Your task to perform on an android device: In the Insight Timer app, I should track my progress if I want to keep myself motivated to meditate.
Image 0: 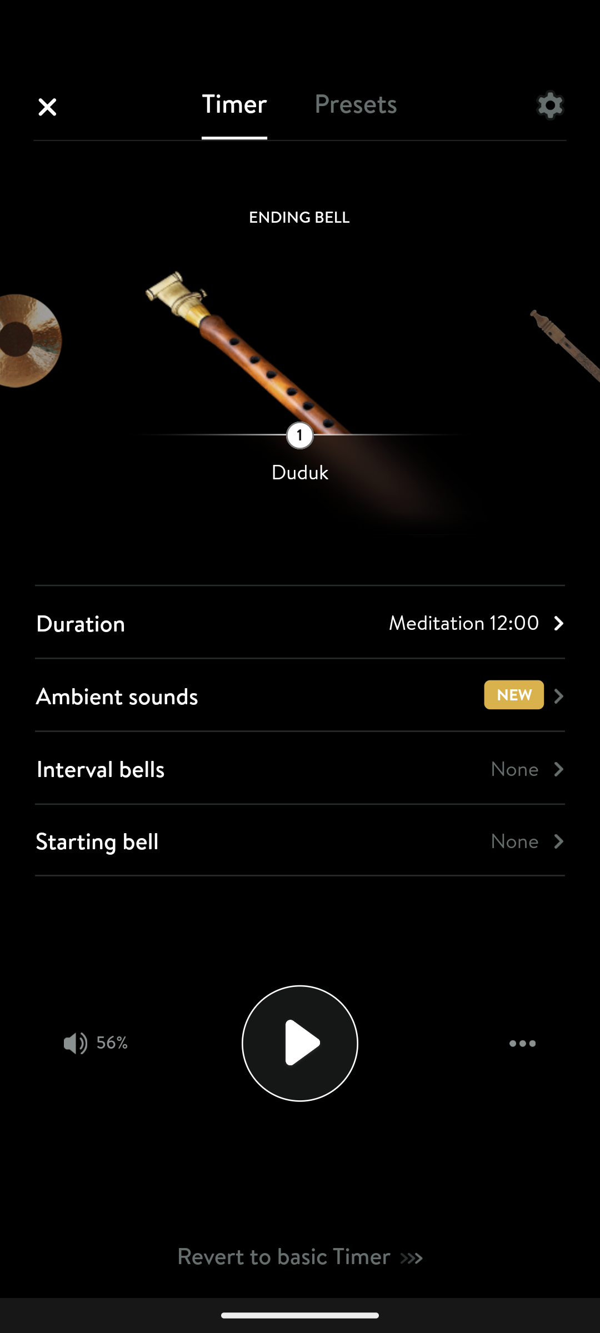
Go back to the previous page
Step 0: press back button
Image 1: 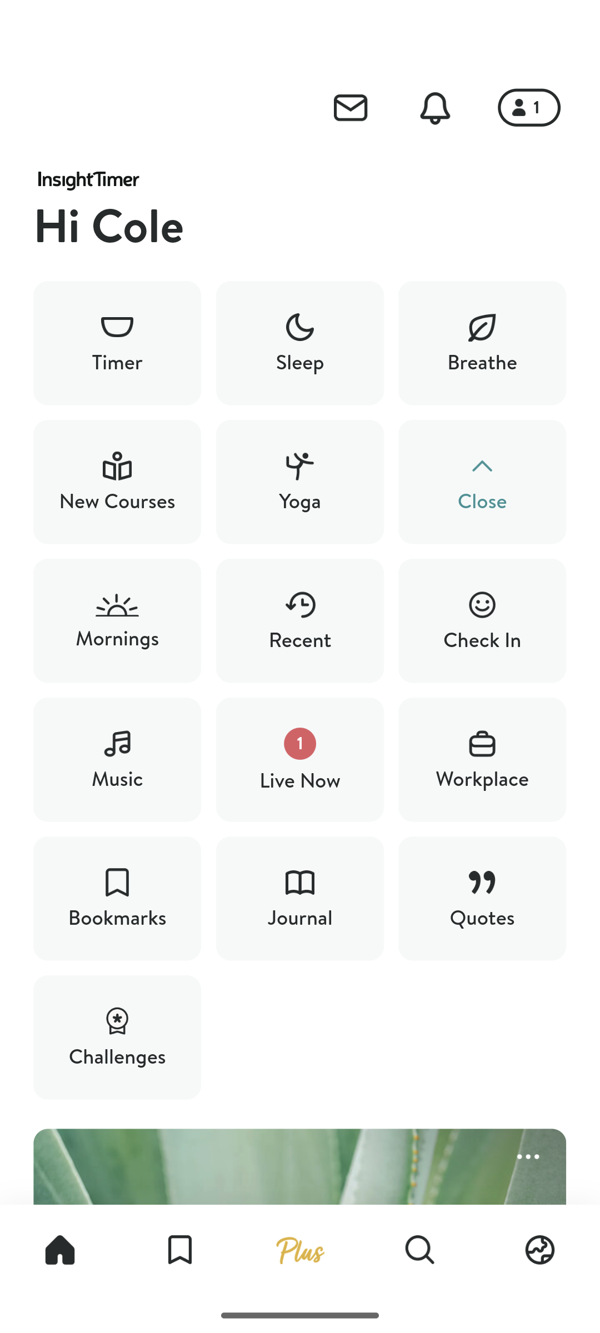
Click on the person icon 1 at the top right corner of the screen
Step 1: click (520, 102)